Your task to perform on an android device: I want to name this recorded audio as Kid 1 and save it.
Image 0: 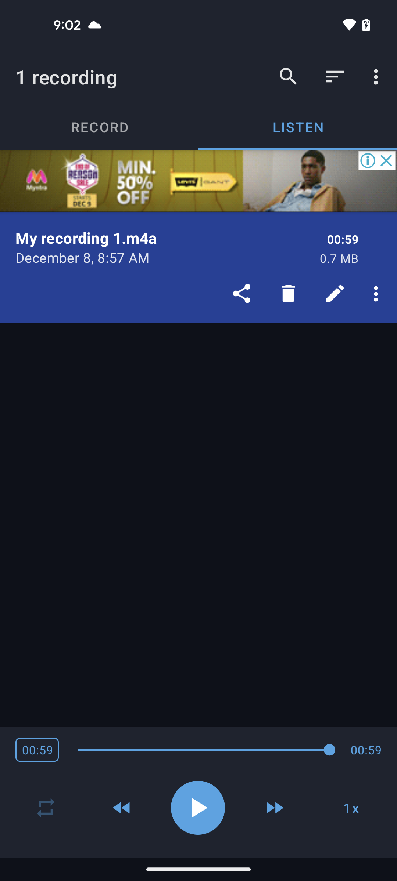
click on the edit icon of My recording 1
Step 0: click (335, 294)
Image 1: 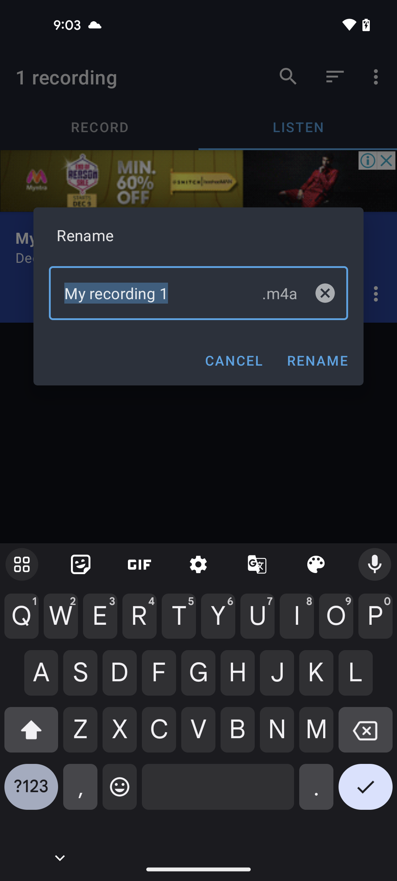
type Kid 1
Step 1: type "Kid 1"
Image 2: 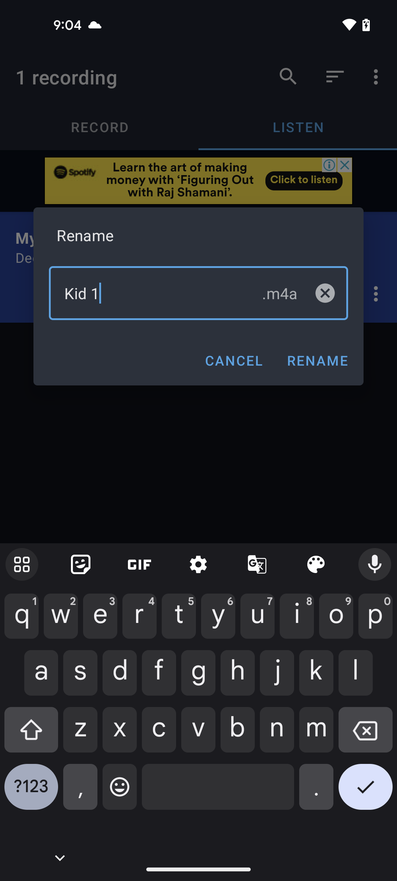
click on Rename
Step 2: click (317, 360)